Your task to perform on an android device: I want to go to the cart and view quaker oats 1kg, rolled oats natural wholegrain.
Image 0: 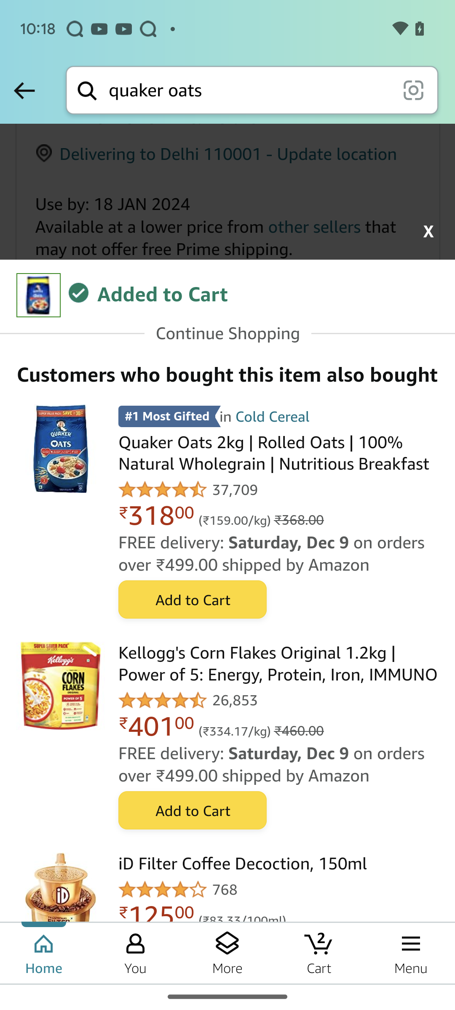
Click on the cart tab at the bottom of the screen
Step 0: click (319, 953)